Your task to perform on an android device: Open Coast to Coast Walk Cumbria, England and scroll up to view the trail details about length conditions and weather overview.
Image 0: 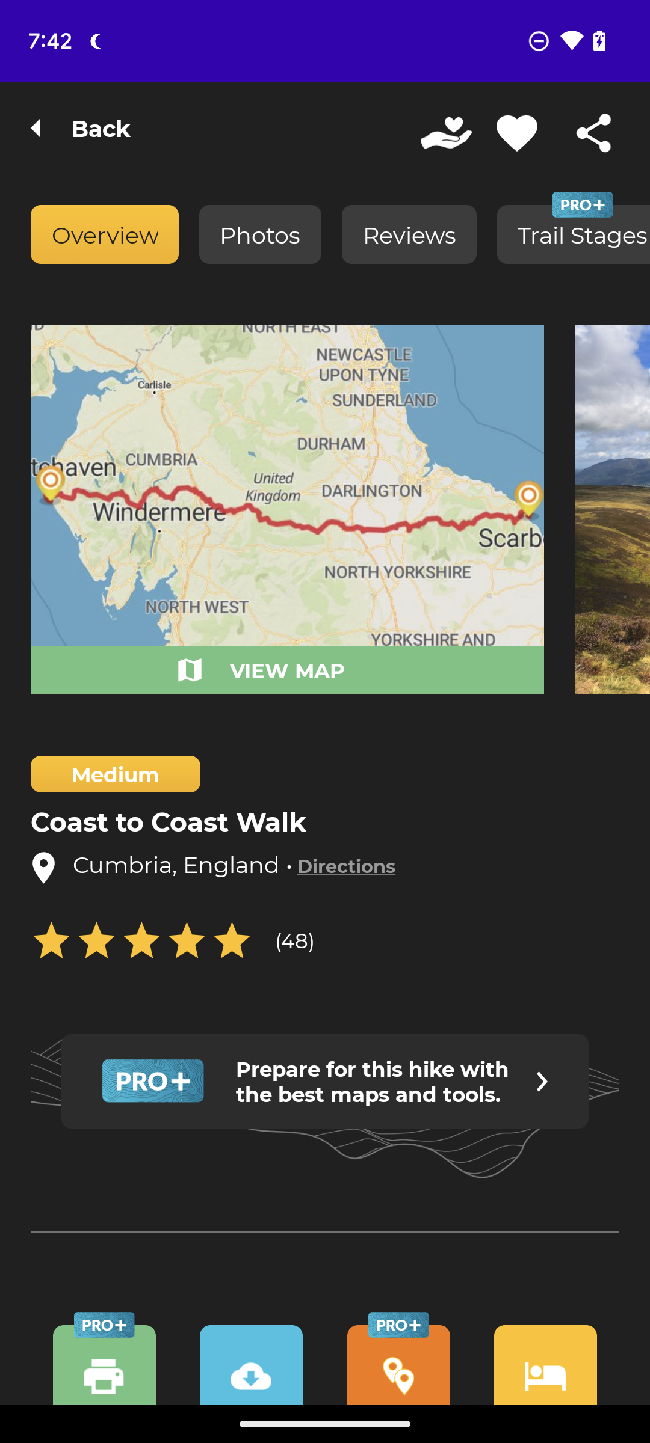
Scroll up
Step 0: scroll down
Image 2: 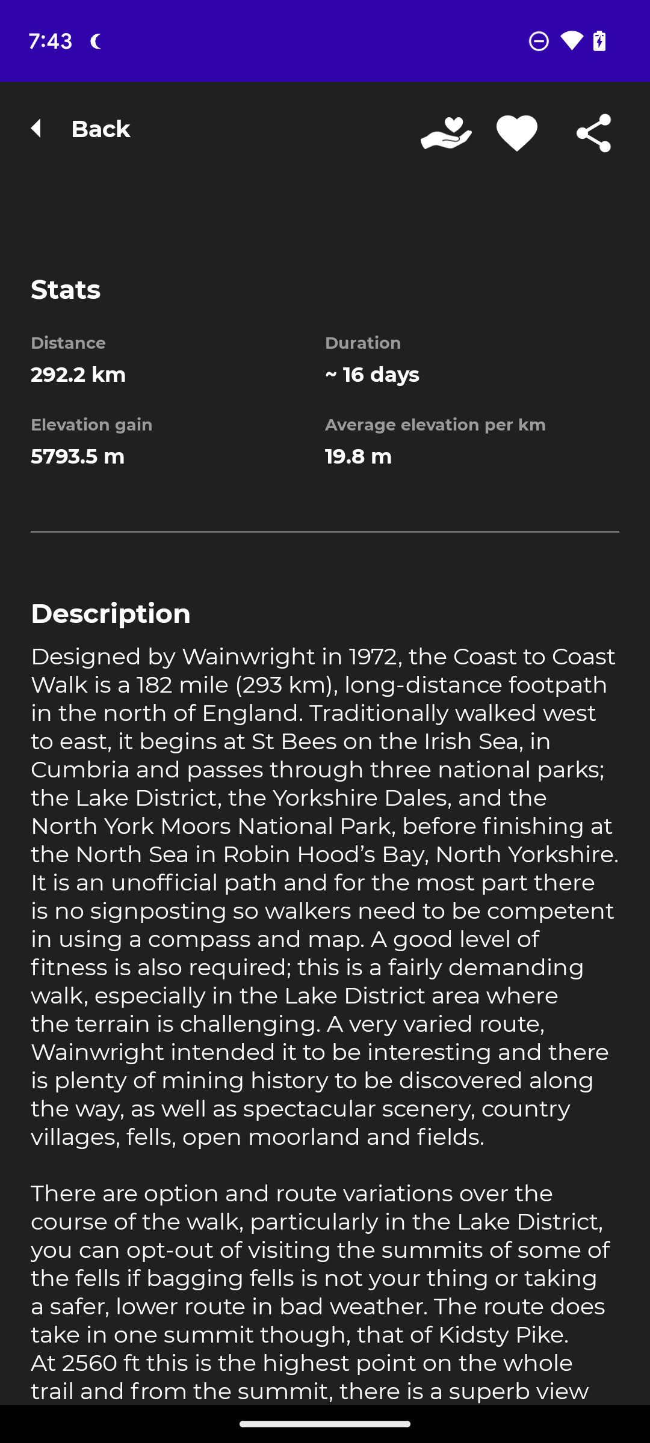
Scroll up
Step 2: scroll down
Image 3: 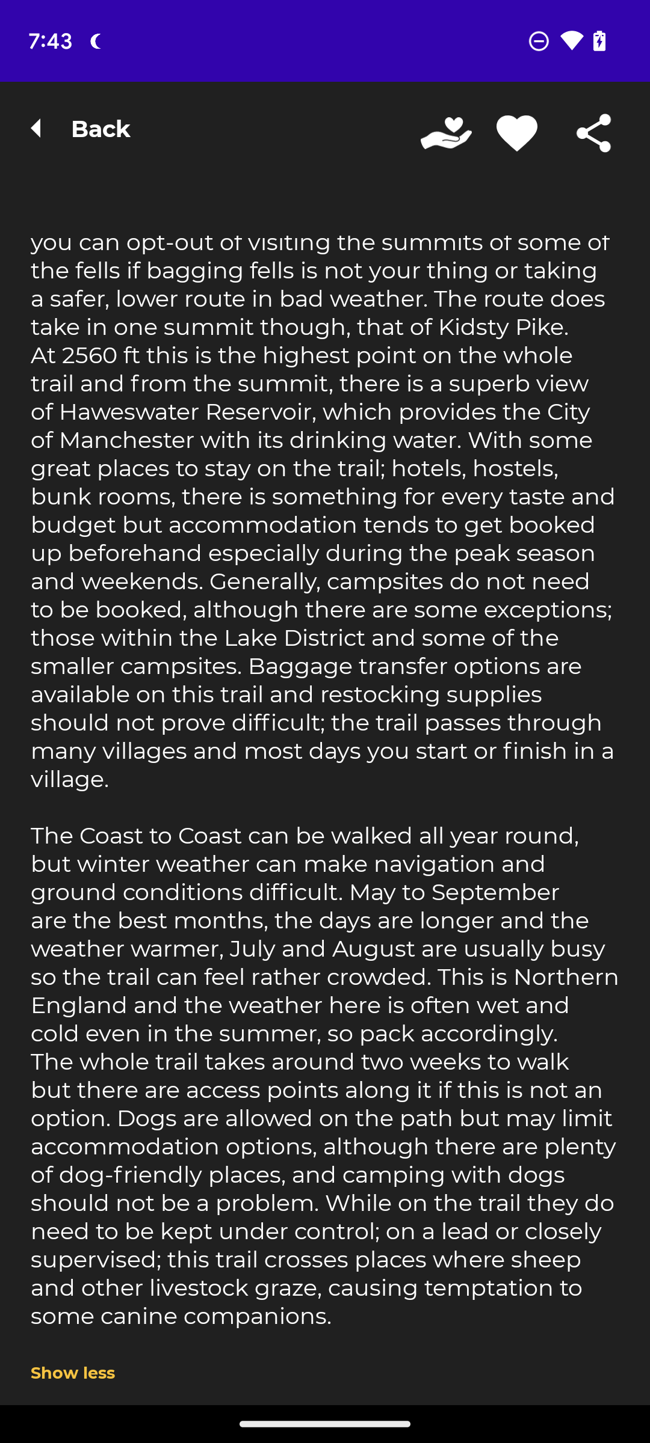
Scroll up
Step 3: scroll down